Your task to perform on an android device: View the details such as price and description of the “ADIDAS  Golf Shoes” for me on the Myntra app.
Image 0: 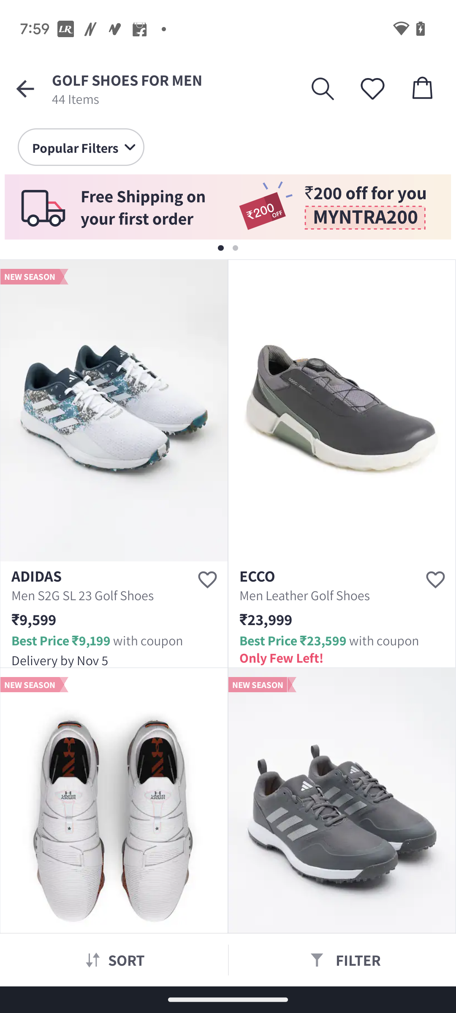
Click on the image of the ADIDAS Golf shoes.
Step 0: click (114, 411)
Image 1: 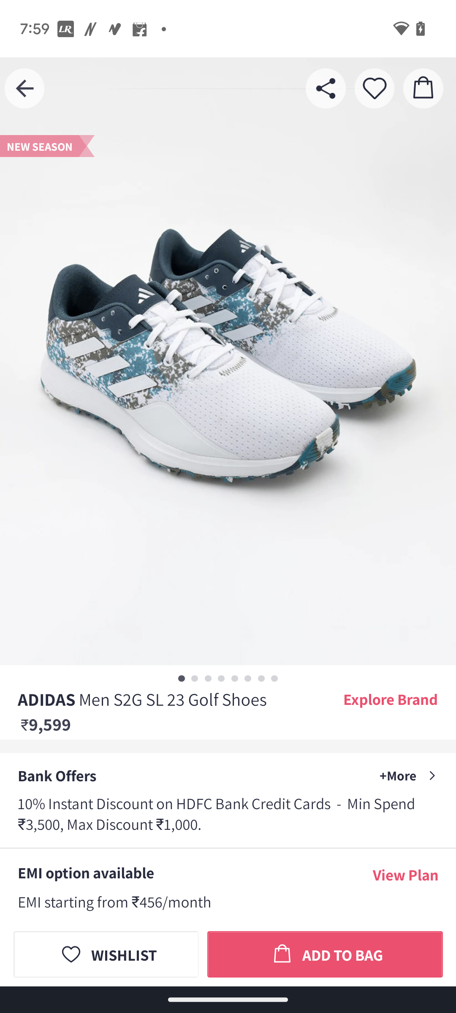
Scroll Up
Step 1: scroll down
Image 2: 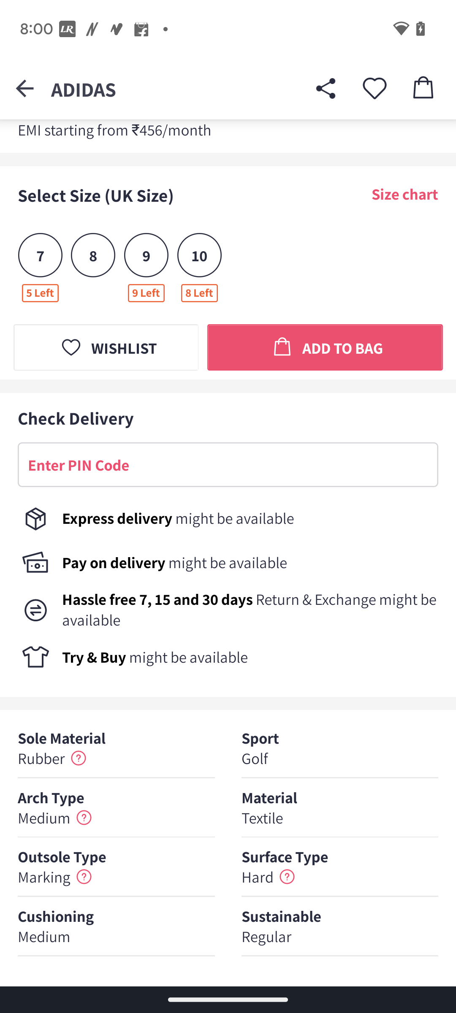
Scroll Up
Step 2: scroll down